Your task to perform on an android device: I need a screwdriver for the construction of the dartboard, look for a screwdriver set in the Amazon app.
Image 0: 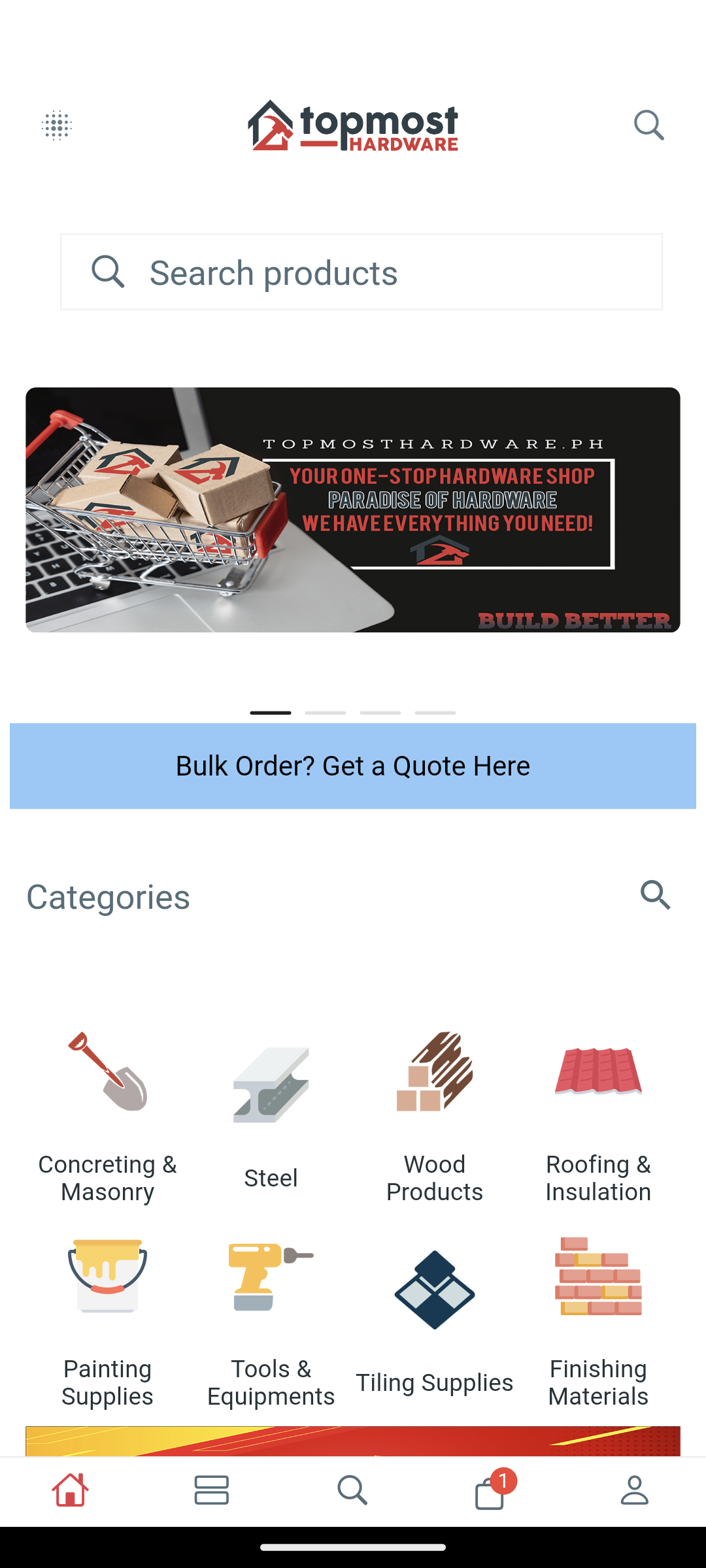
Open the Amazon app.
Step 0: open app "Amazon"
Image 1: 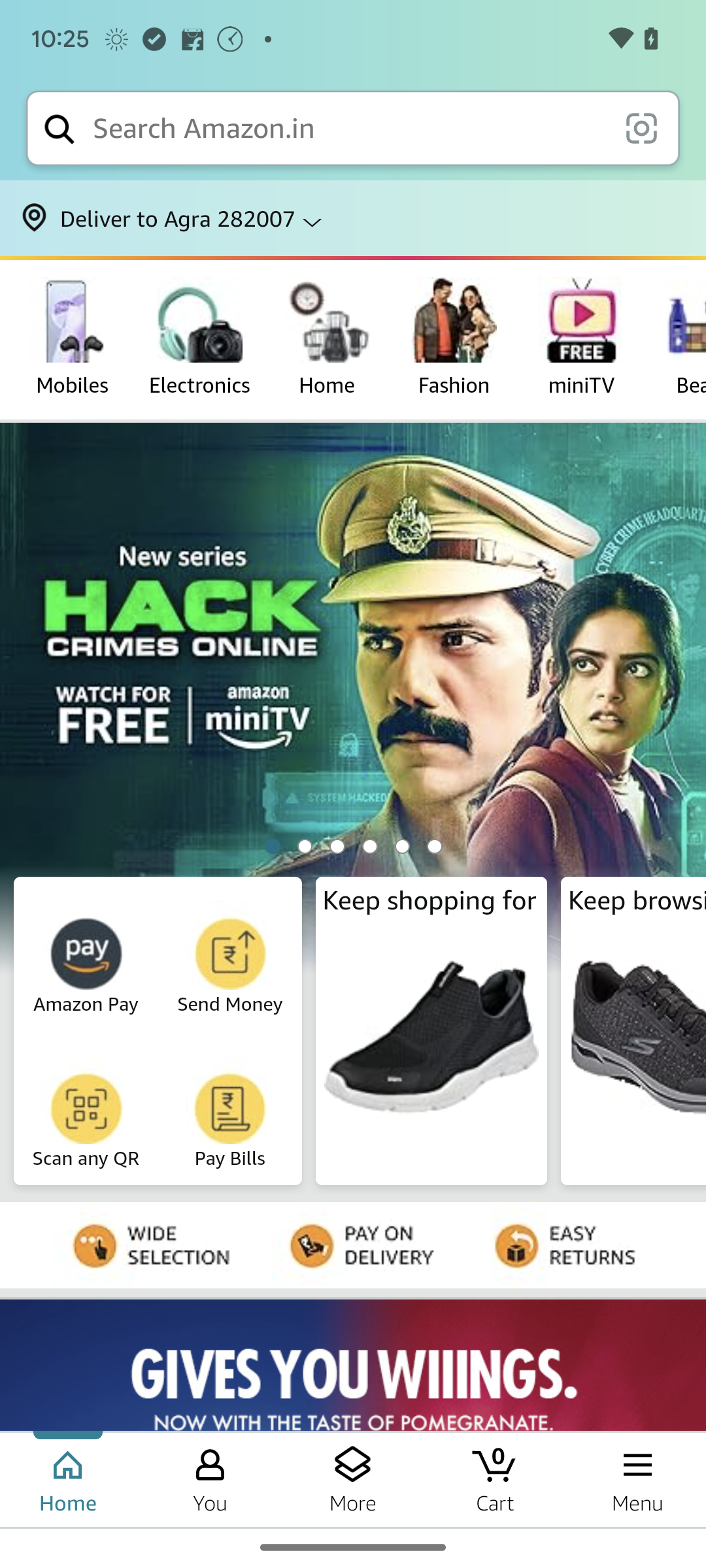
Click on the search bar.
Step 1: click (348, 128)
Image 2: 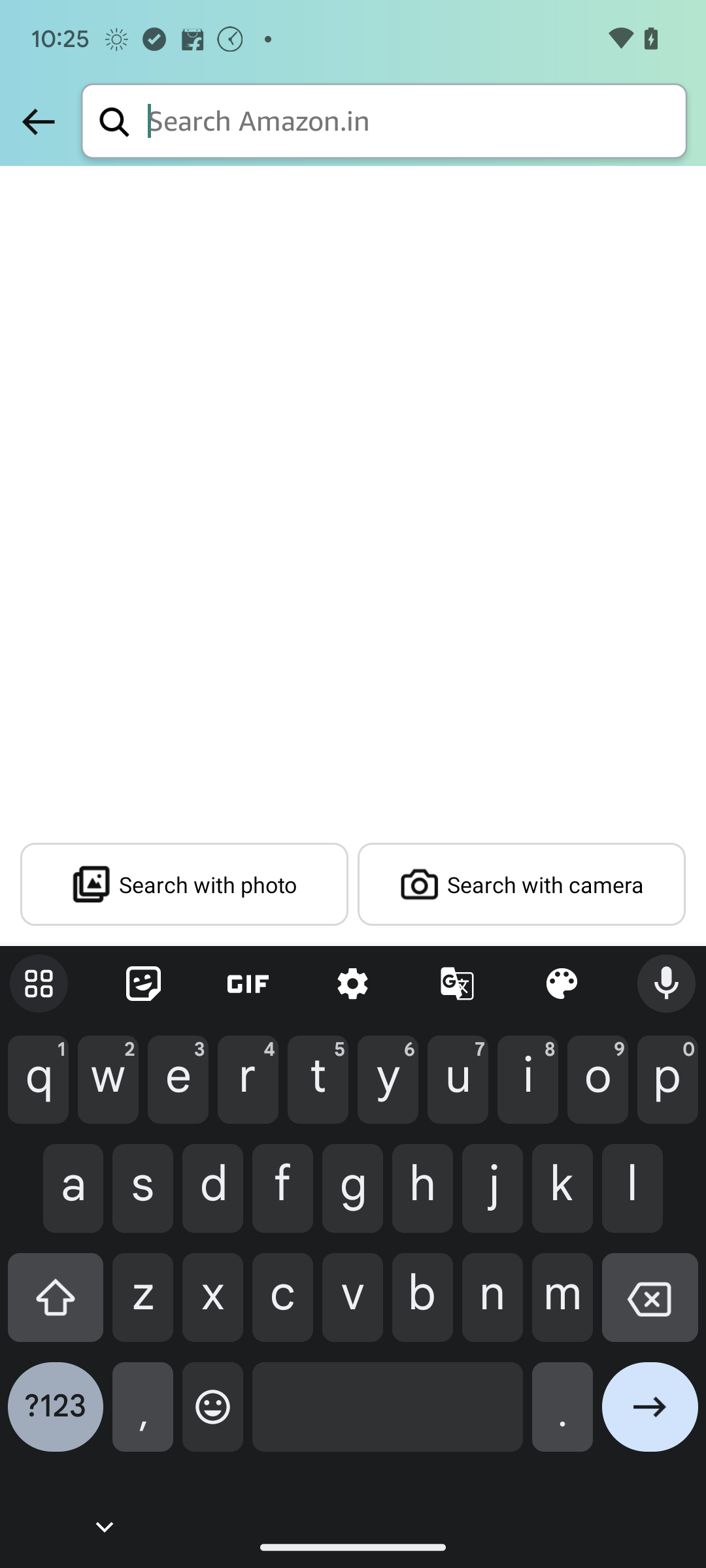
Enter the product name which is, Screwdriver set.
Step 2: type "Screwdriver set"
Image 3: 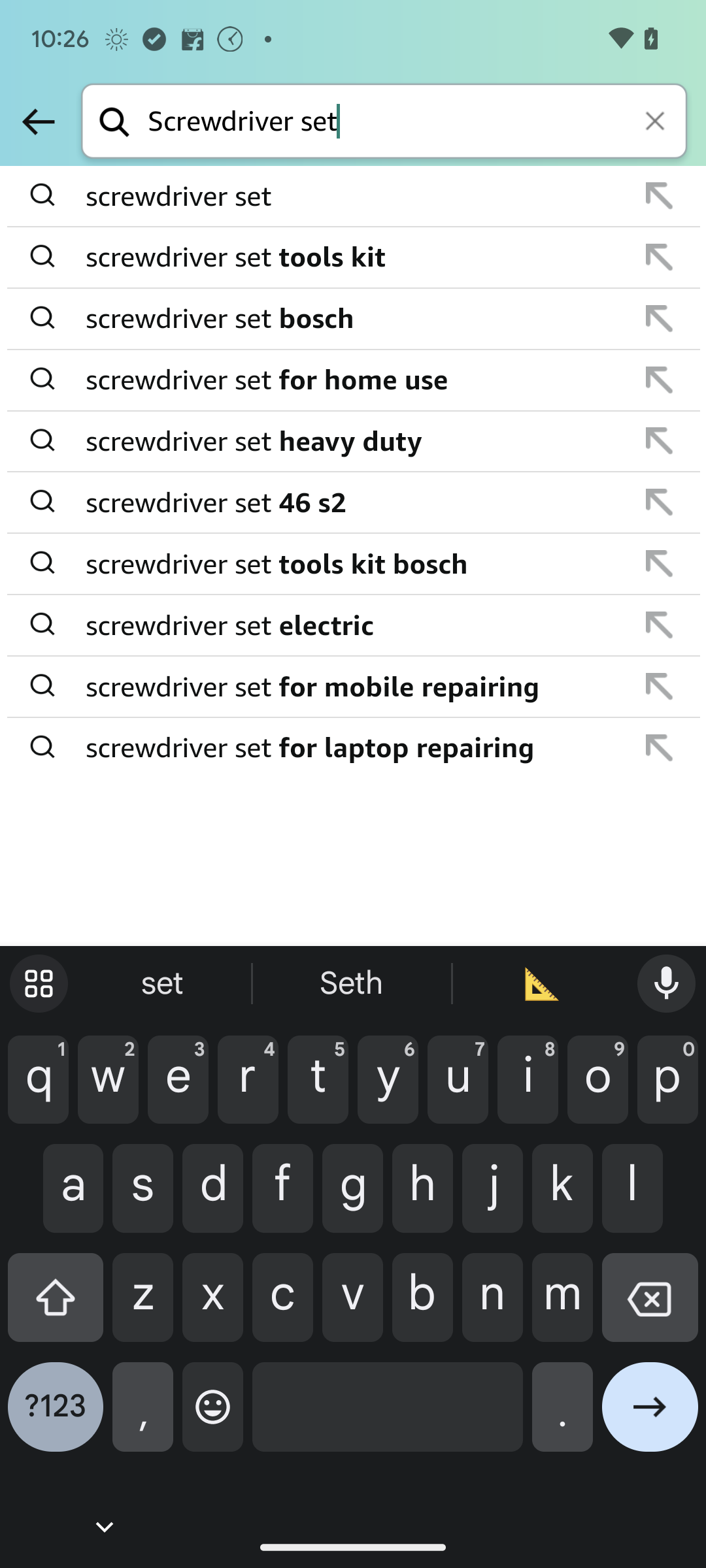
Select the first option.
Step 3: click (354, 196)